Your task to perform on an android device:  want to use the IKEA app to look for a tealight holder in the Decoration category since I need to beautify my Beadroom 
Image 0: 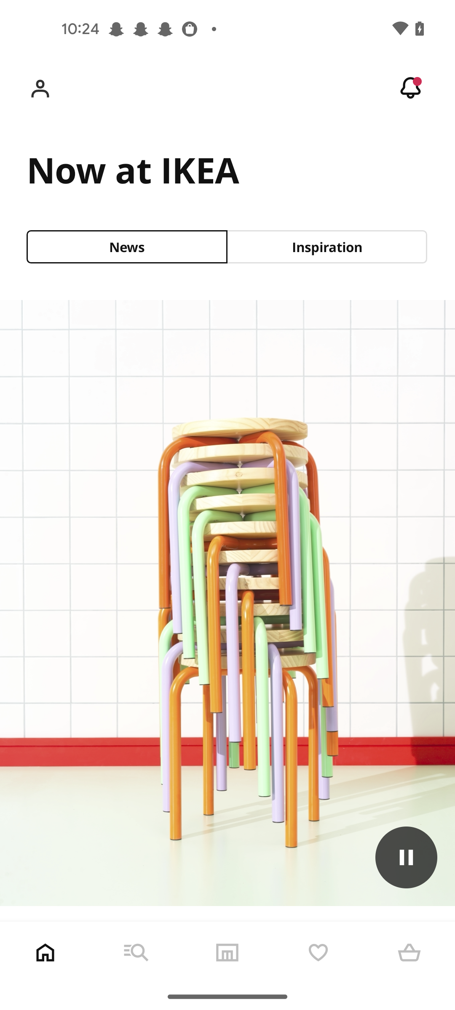
Click on the search icon
Step 0: click (136, 952)
Image 1: 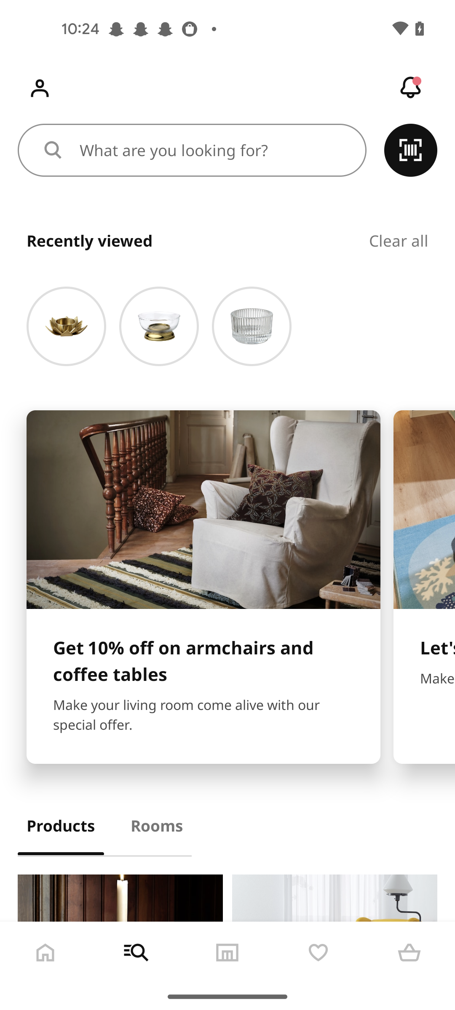
Swipe up
Step 1: scroll down
Image 2: 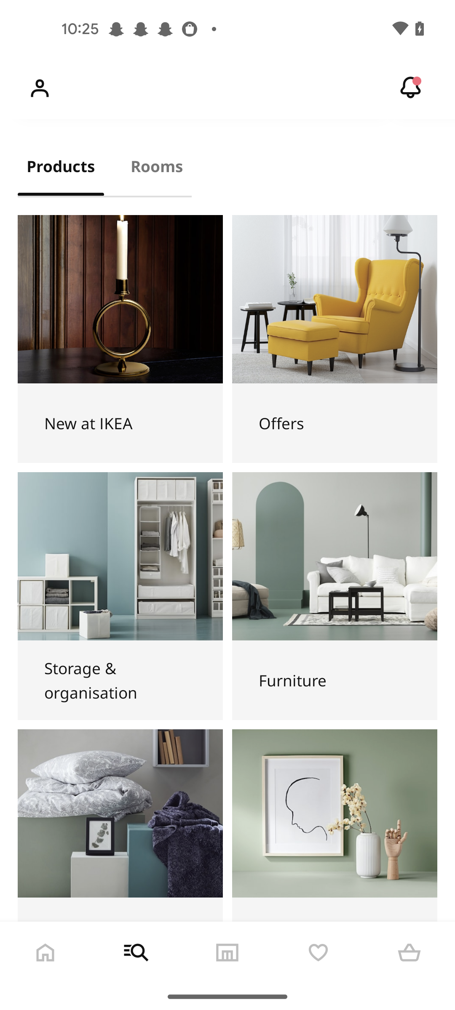
Click on the New at ikea category
Step 2: click (120, 299)
Image 3: 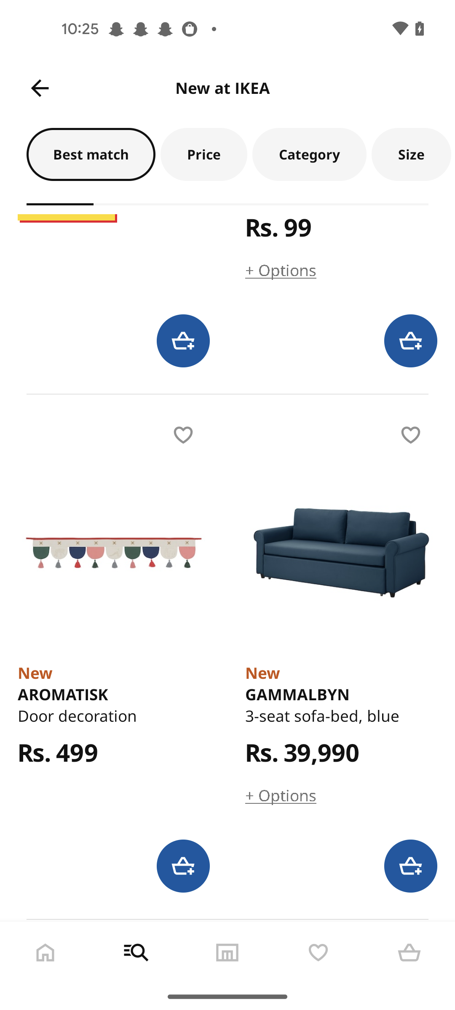
Swipe up
Step 3: scroll down